Your task to perform on an android device: I want to add Coffee machine to my cart.
Image 0: 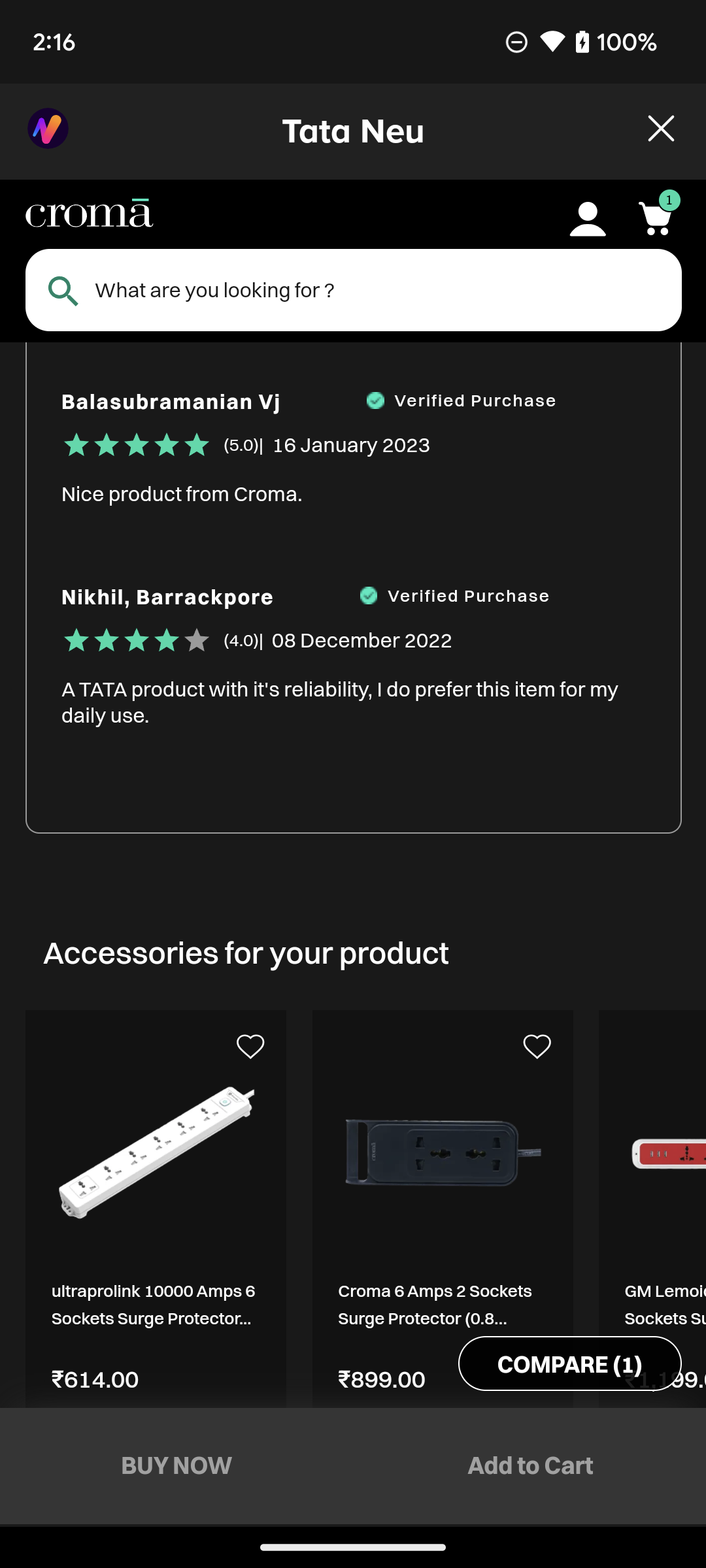
Swipe right on the screen.
Step 0: scroll left
Image 1: 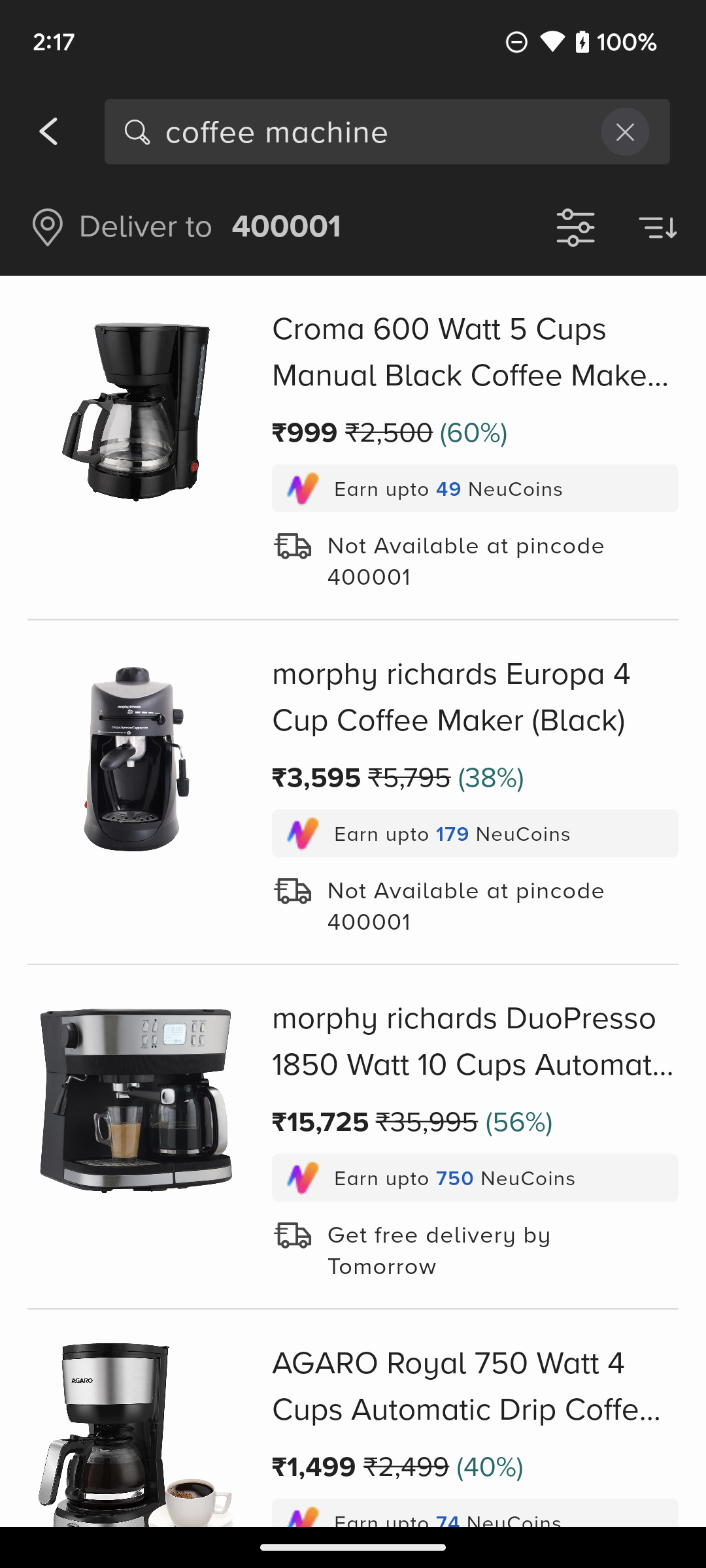
Click on the morphy richards DuoPresso on the screen.
Step 1: click (353, 1137)
Image 2: 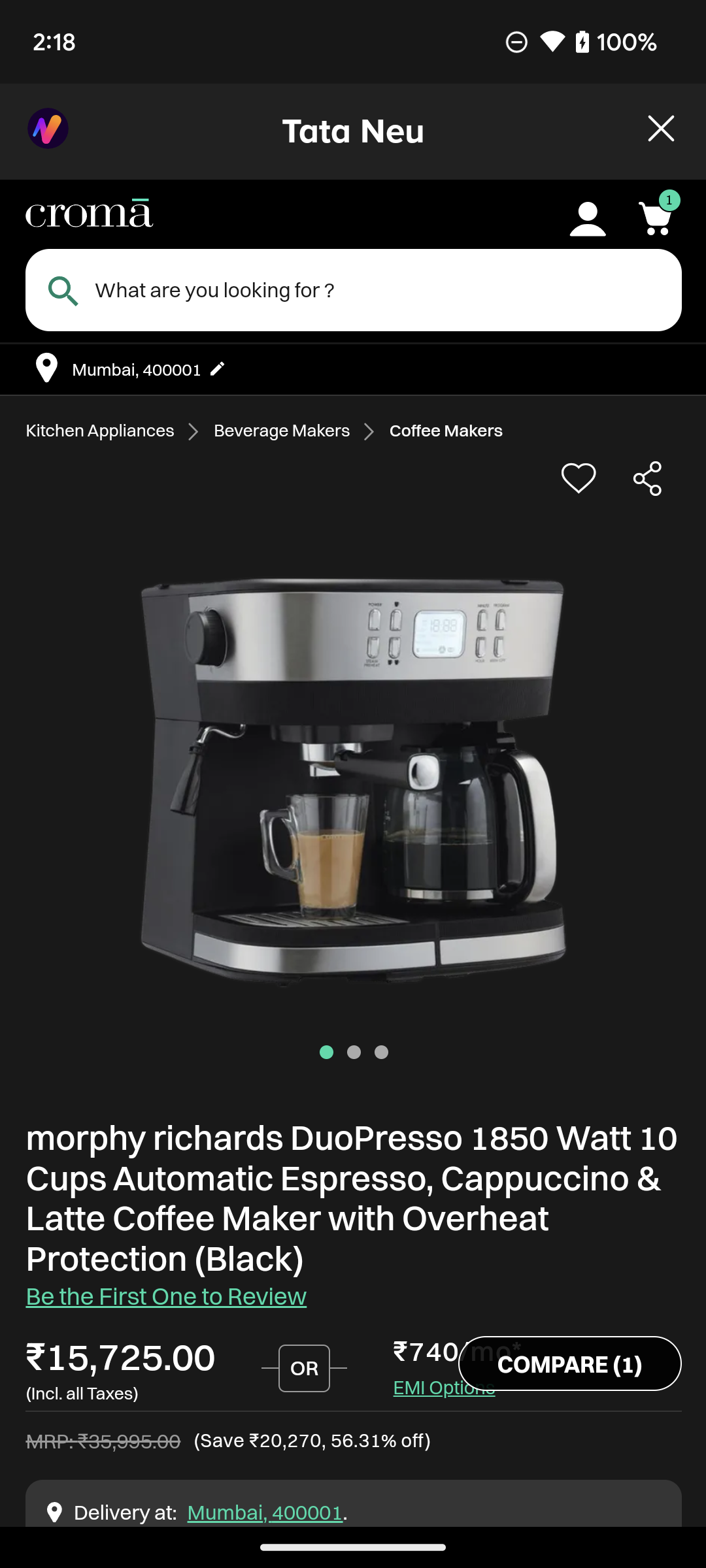
Swipe up on the screen.
Step 2: scroll down
Image 3: 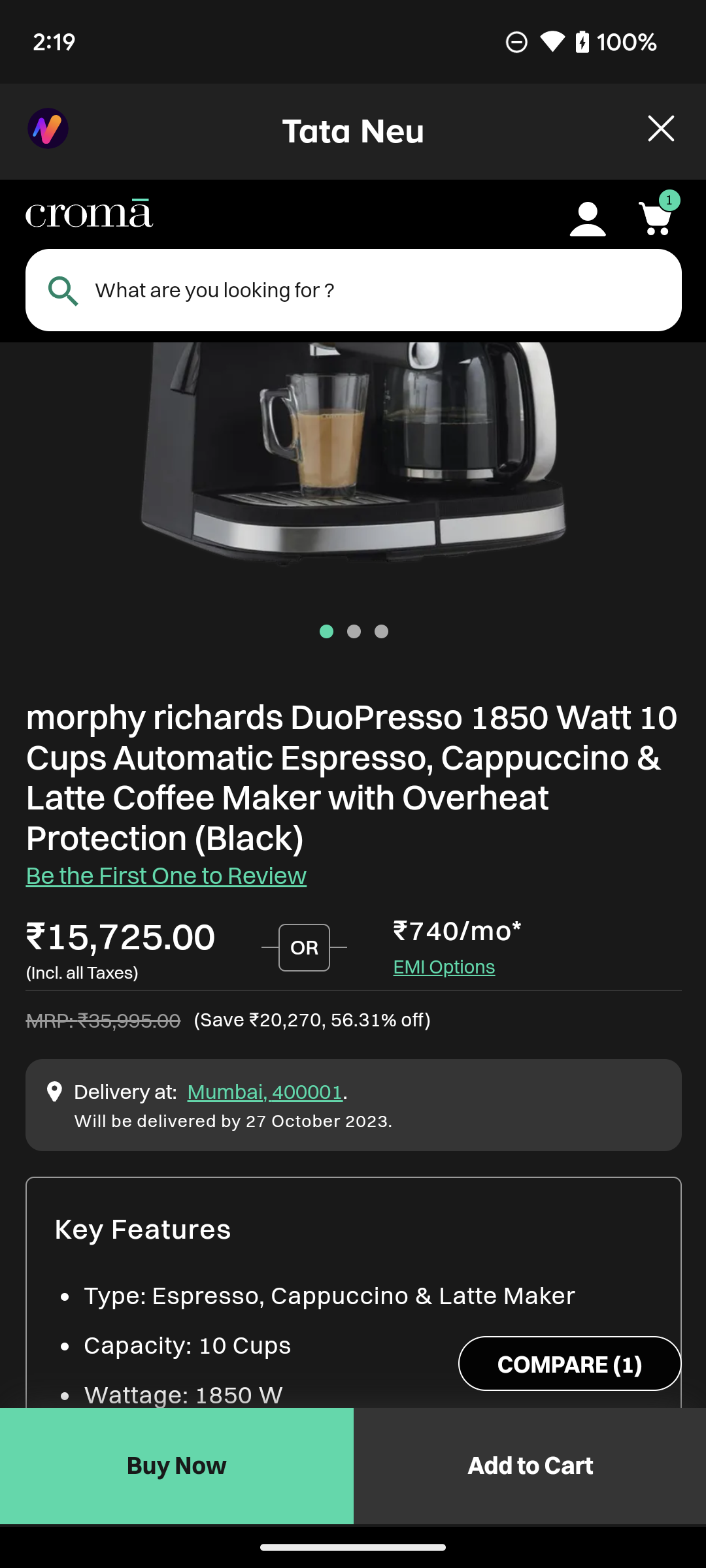
Click on the Add to Cart option on the bottom of the screen.
Step 3: click (531, 1466)